Your task to perform on an android device: I want to change the Maria Rossi document's text style to heading 1 in the Google365(Office) app.
Image 0: 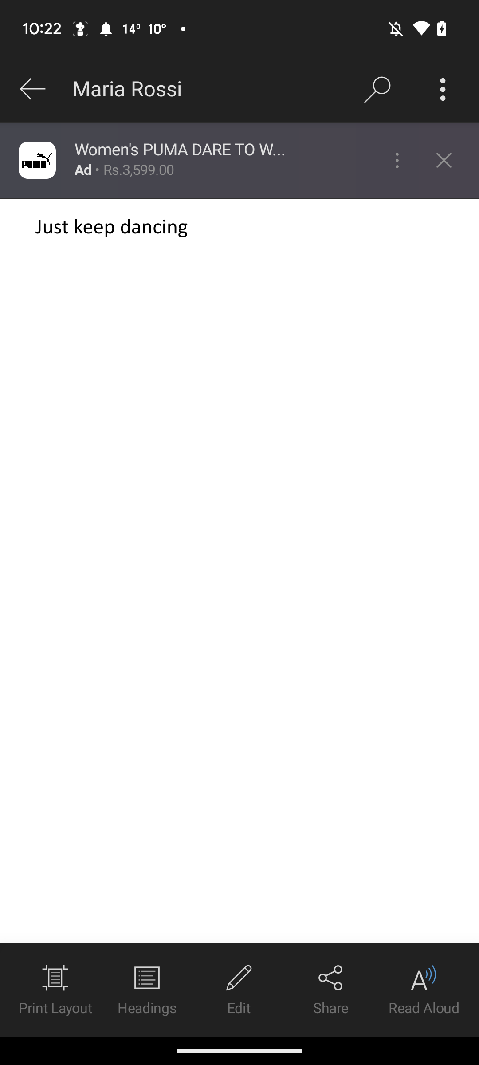
Click on the Edit icon
Step 0: click (239, 990)
Image 1: 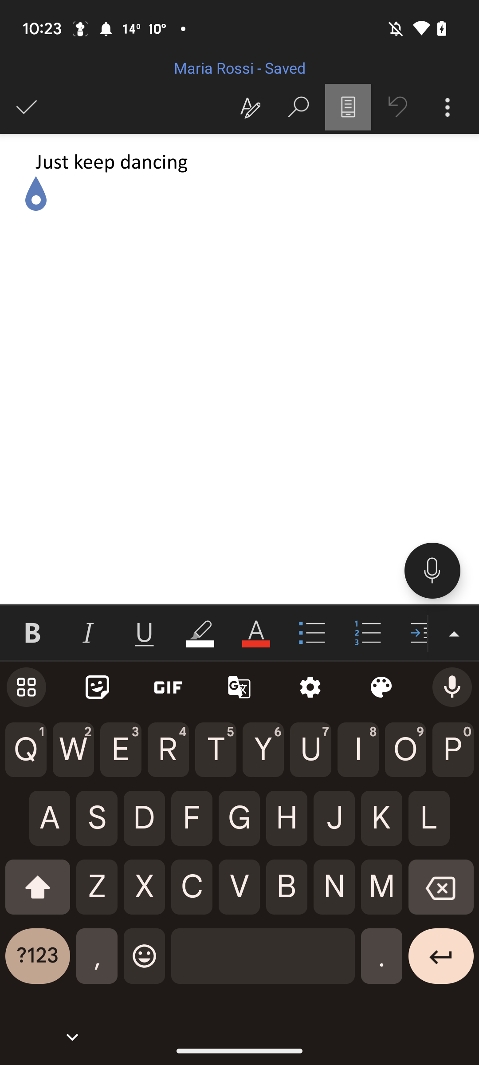
Click on the Flip icon at the top of the bottom right corner
Step 1: click (454, 633)
Image 2: 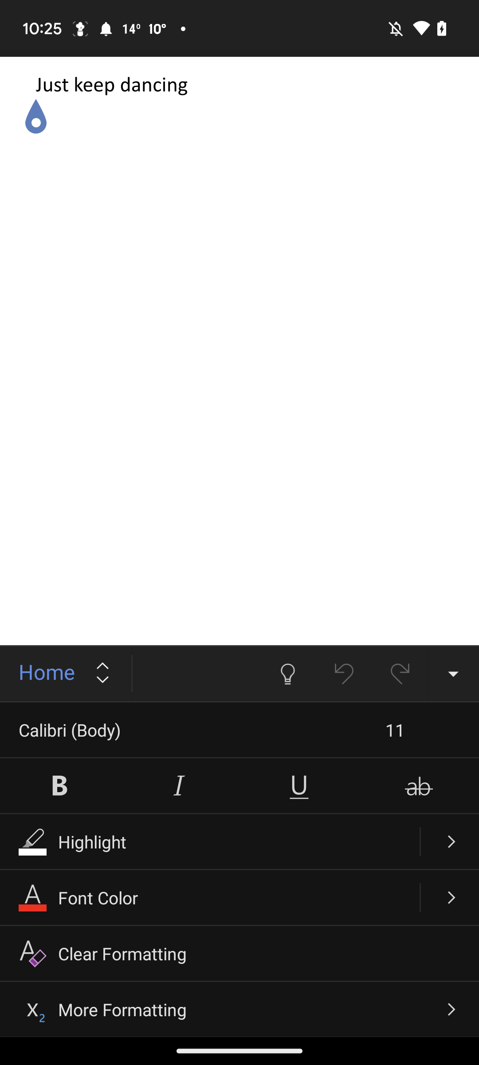
Swipe up for see styles
Step 2: scroll down
Image 3: 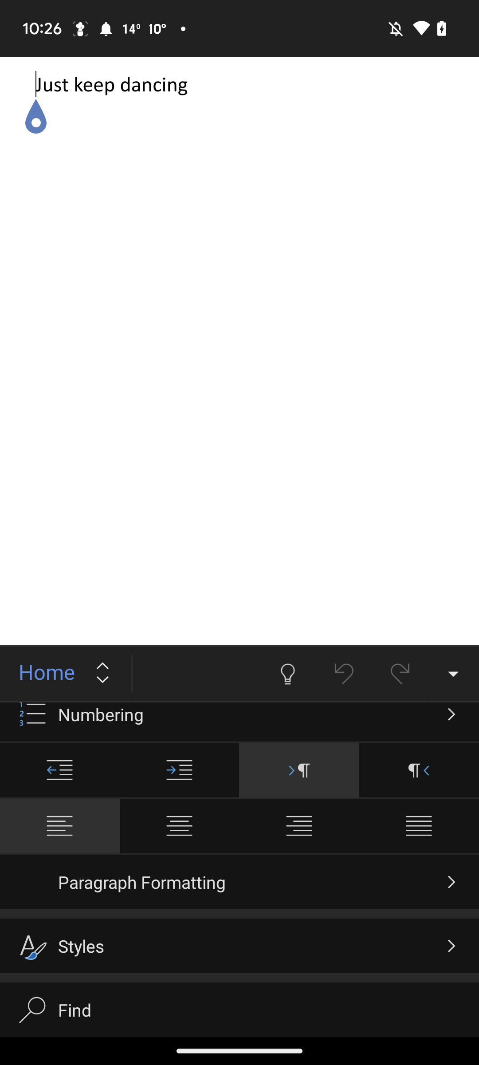
Click on the Styles
Step 3: click (239, 946)
Image 4: 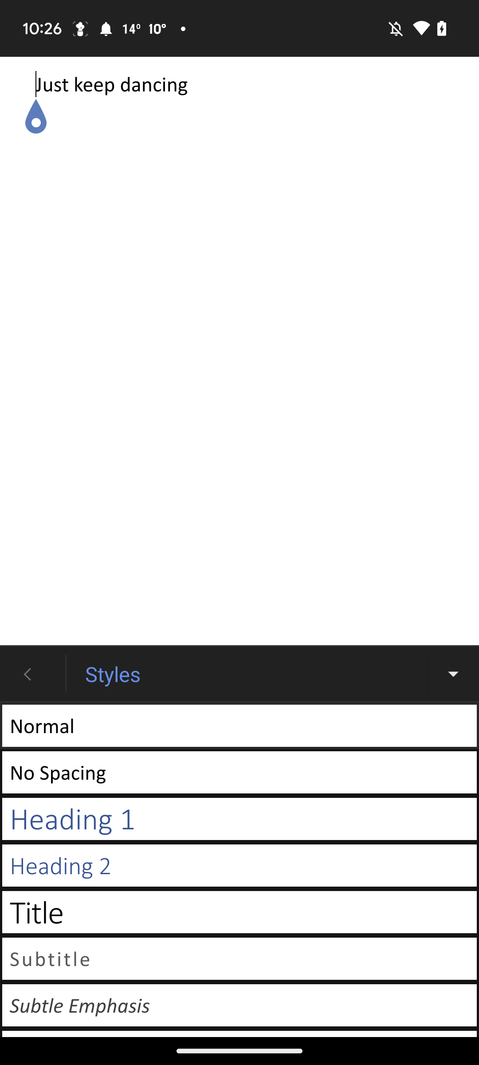
Click on Heading 1
Step 4: click (239, 819)